Your task to perform on an android device: My friend Carlos and I are travelling from Bringham, New York to New Milton. Use the TrainPal app to find the train schedules for two adults travelling from Bringham to New Milton on November 17.
Image 1: 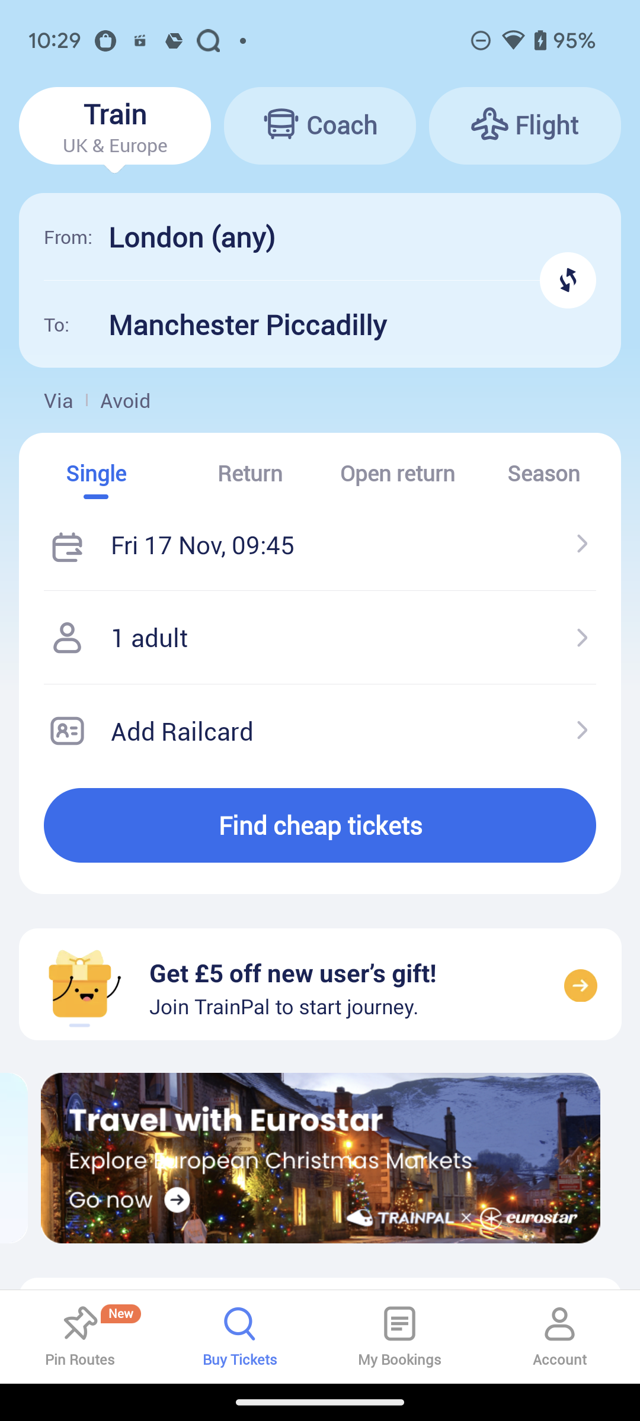
Click on From search bar
Step 1: click (318, 236)
Image 2: 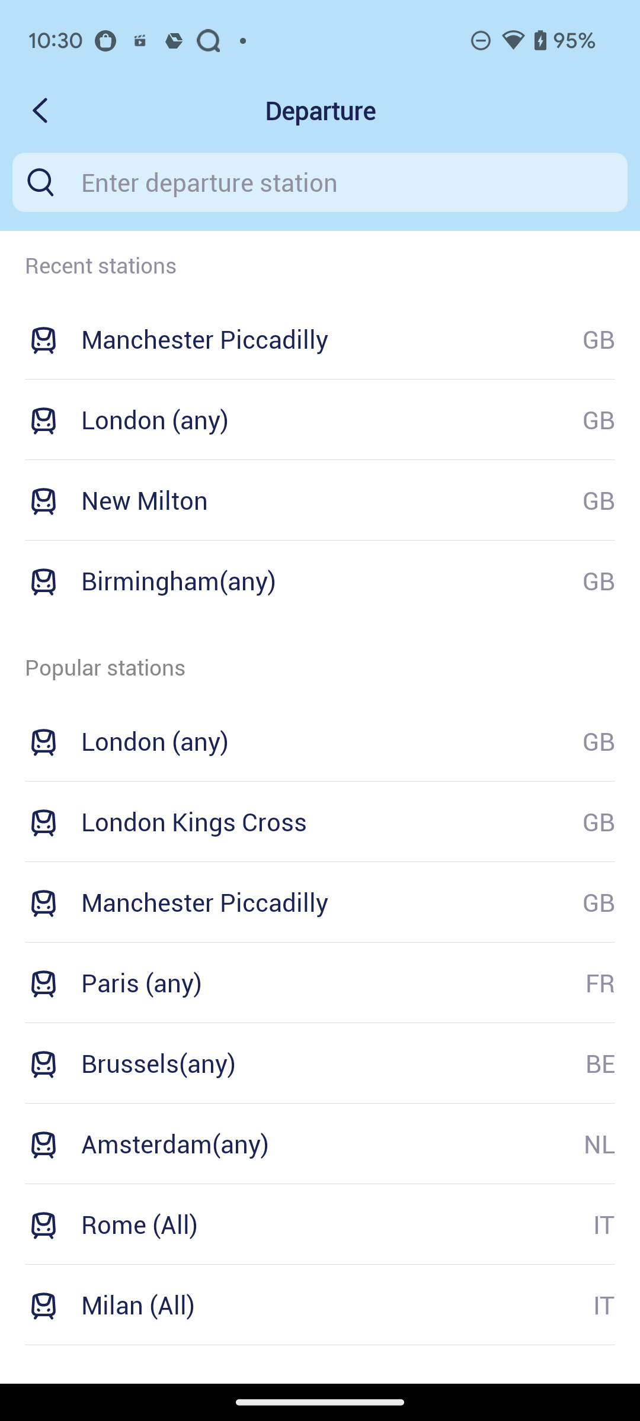
search for Bringham
Step 2: type "Bringham"
Image 3: 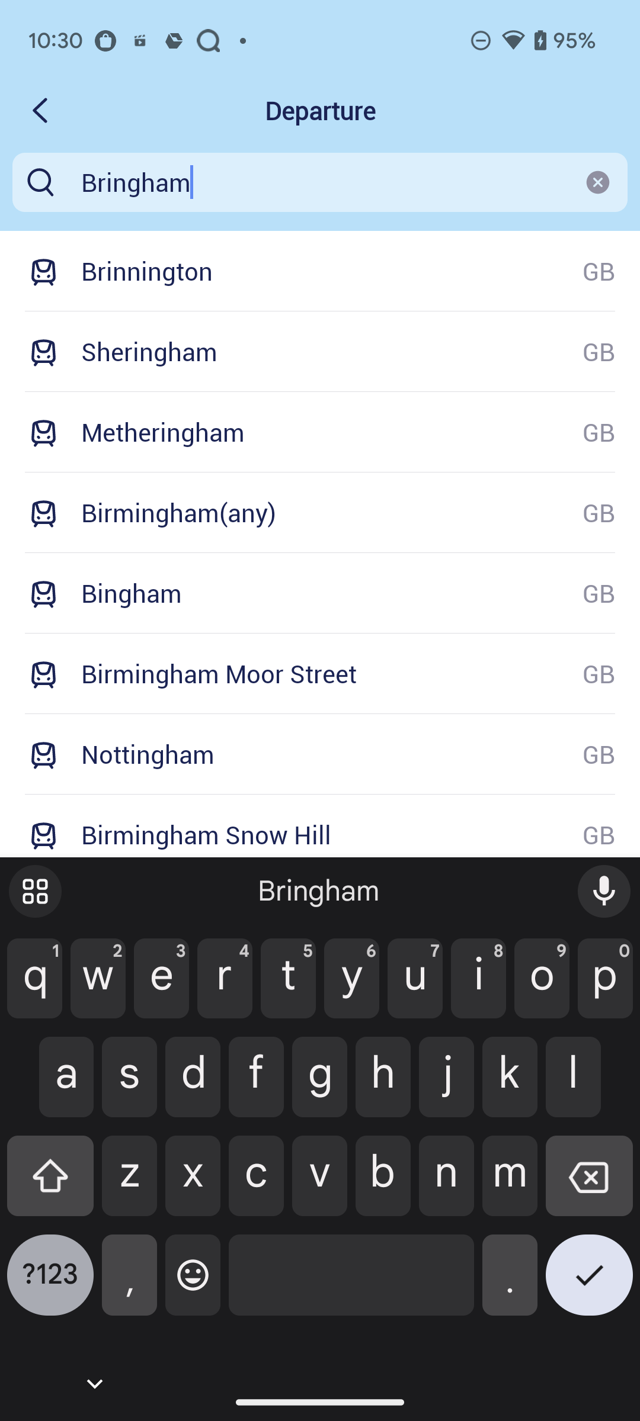
Click on Bringham(any) from search suggestions
Step 3: click (178, 512)
Image 4: 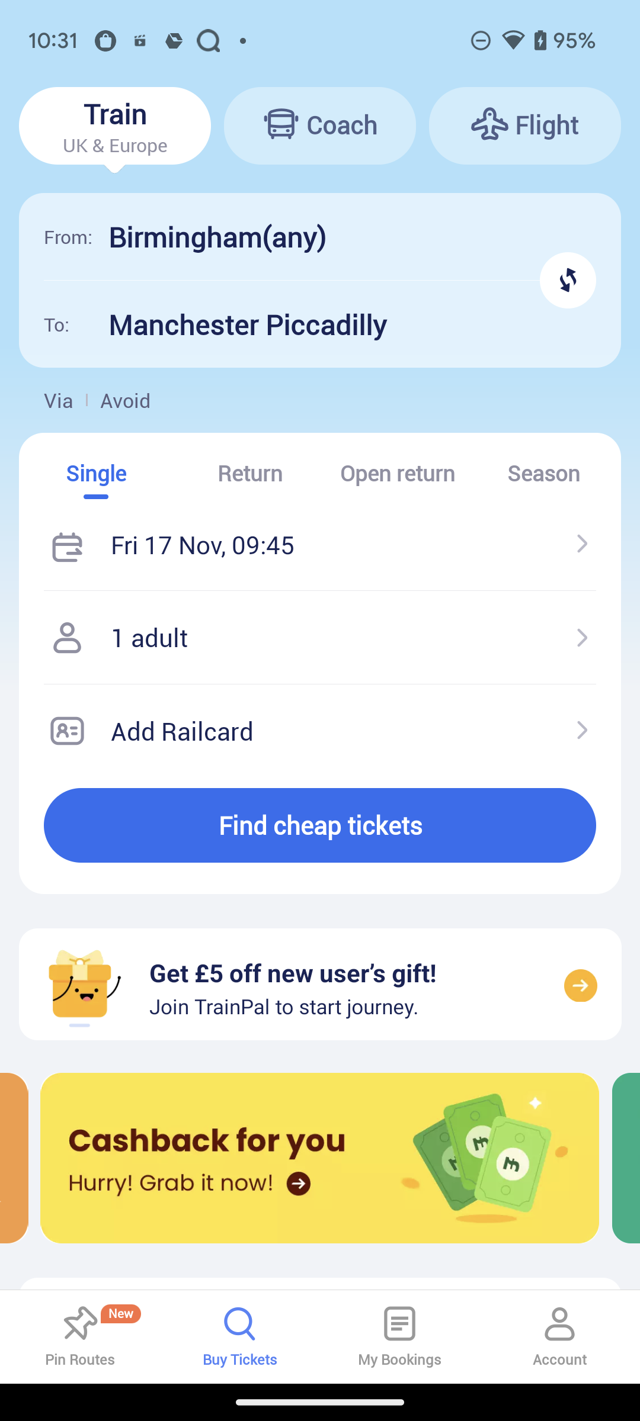
Click on the To search bar
Step 4: click (318, 324)
Image 5: 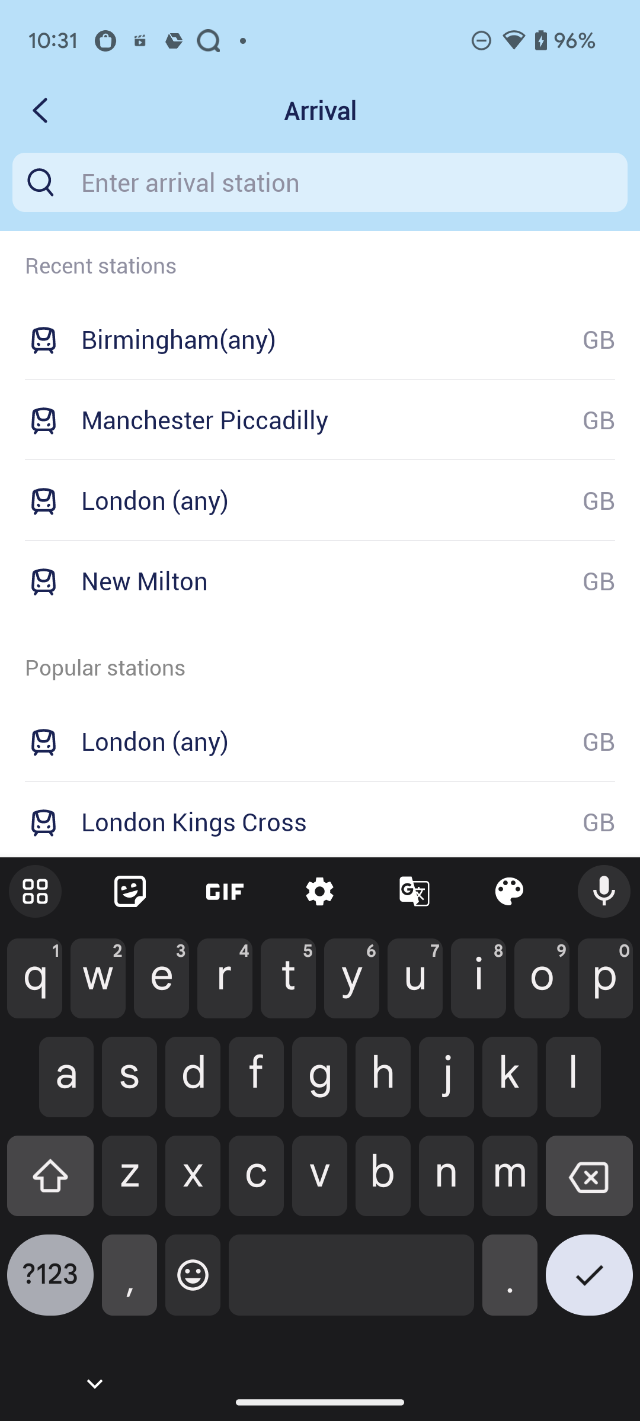
search for New Milton
Step 5: type "New Milton"
Image 6: 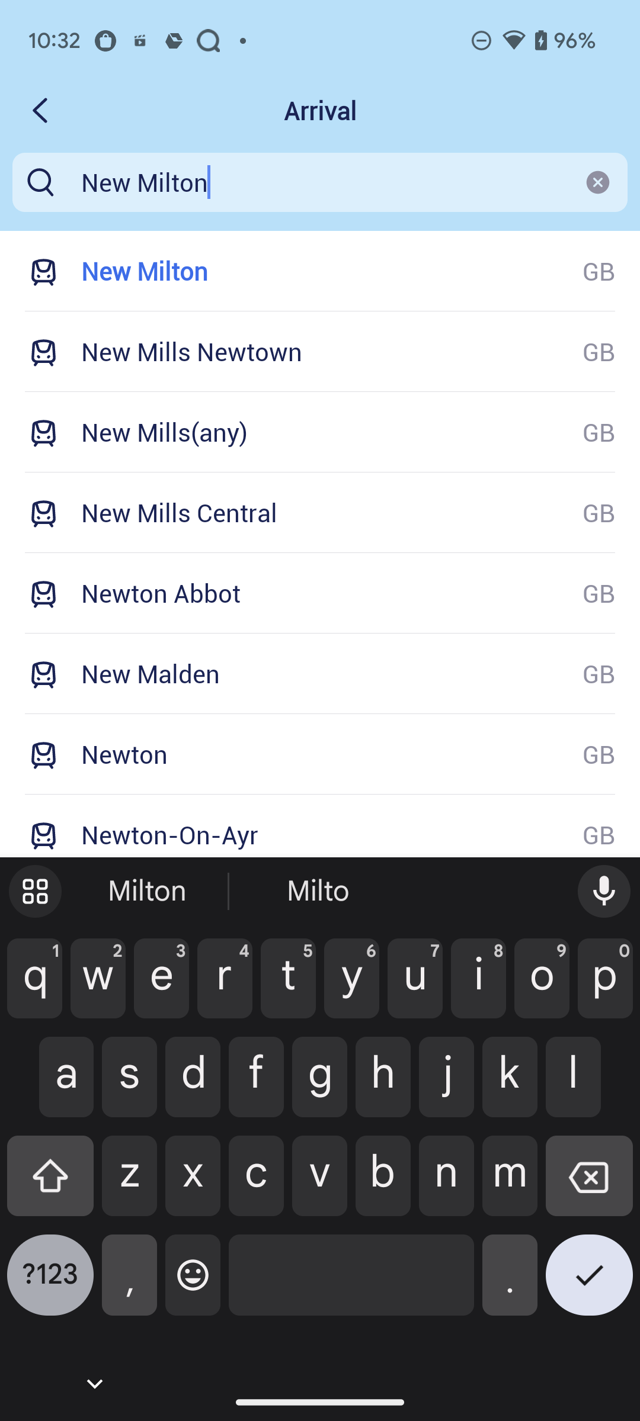
Click on the first search suggestion
Step 6: click (144, 271)
Image 7: 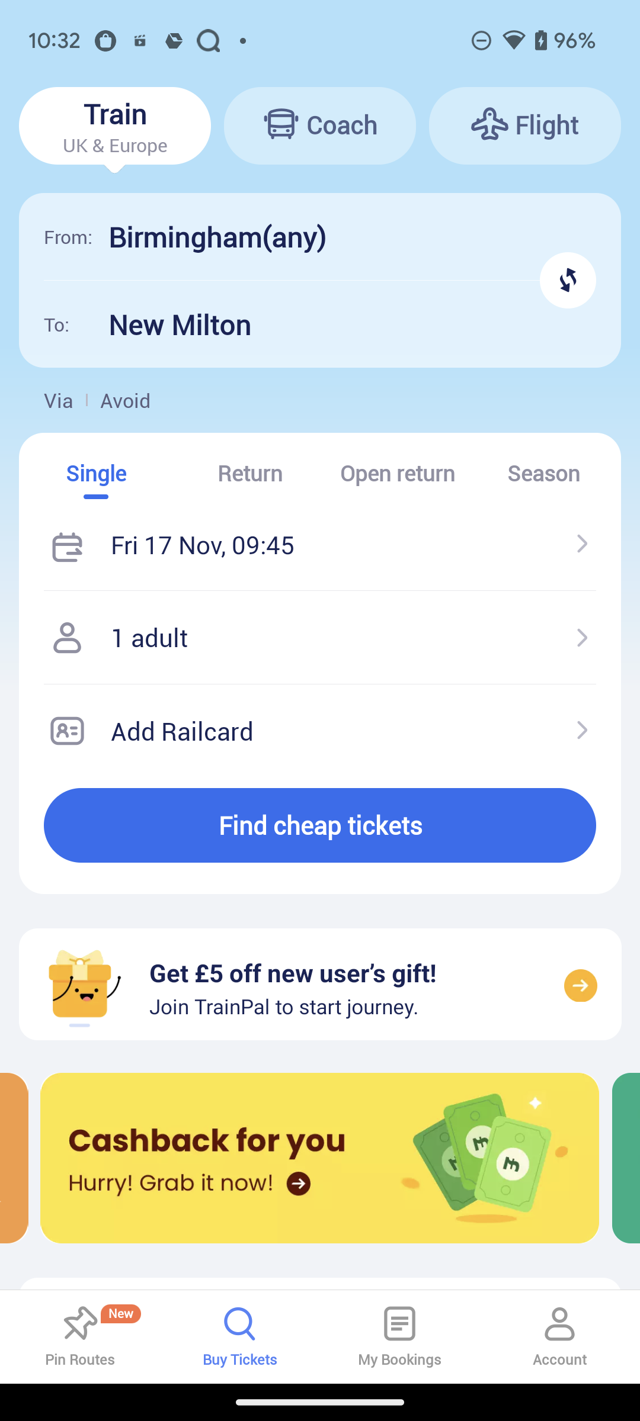
Click on the Passengers section
Step 7: click (149, 637)
Image 9: 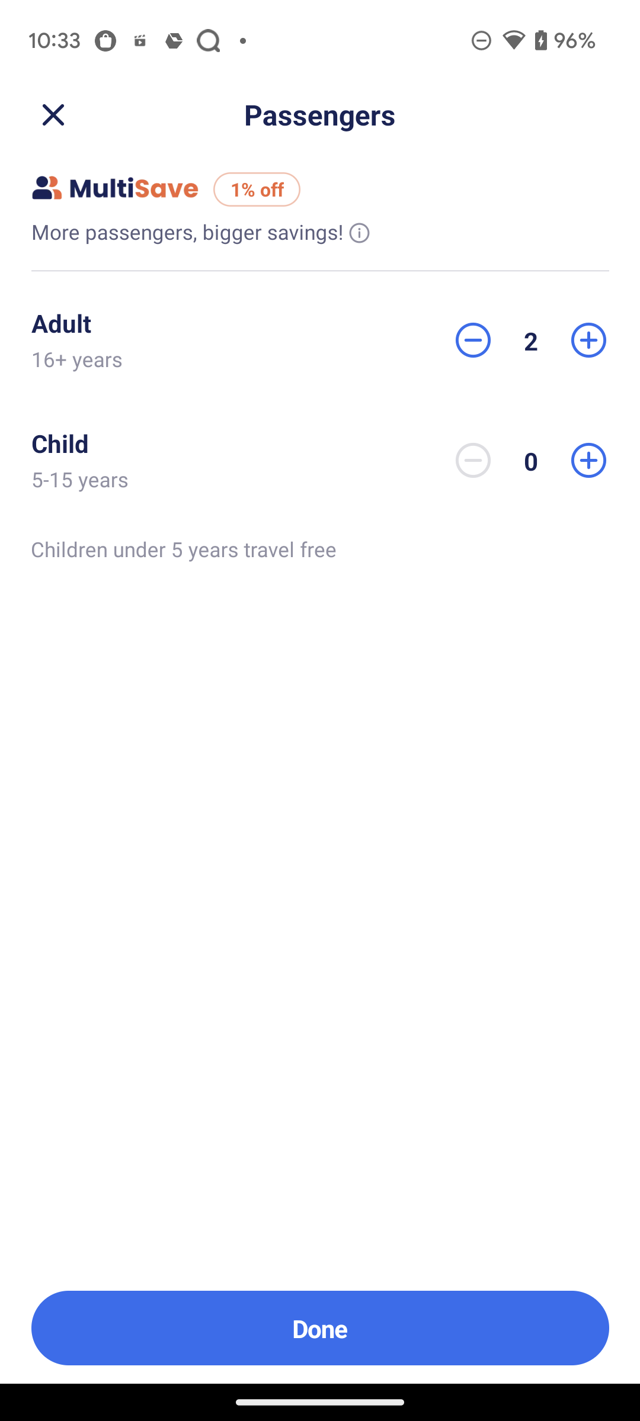
Click on the Done button at the bottom of the screen
Step 9: click (320, 1328)
Image 10: 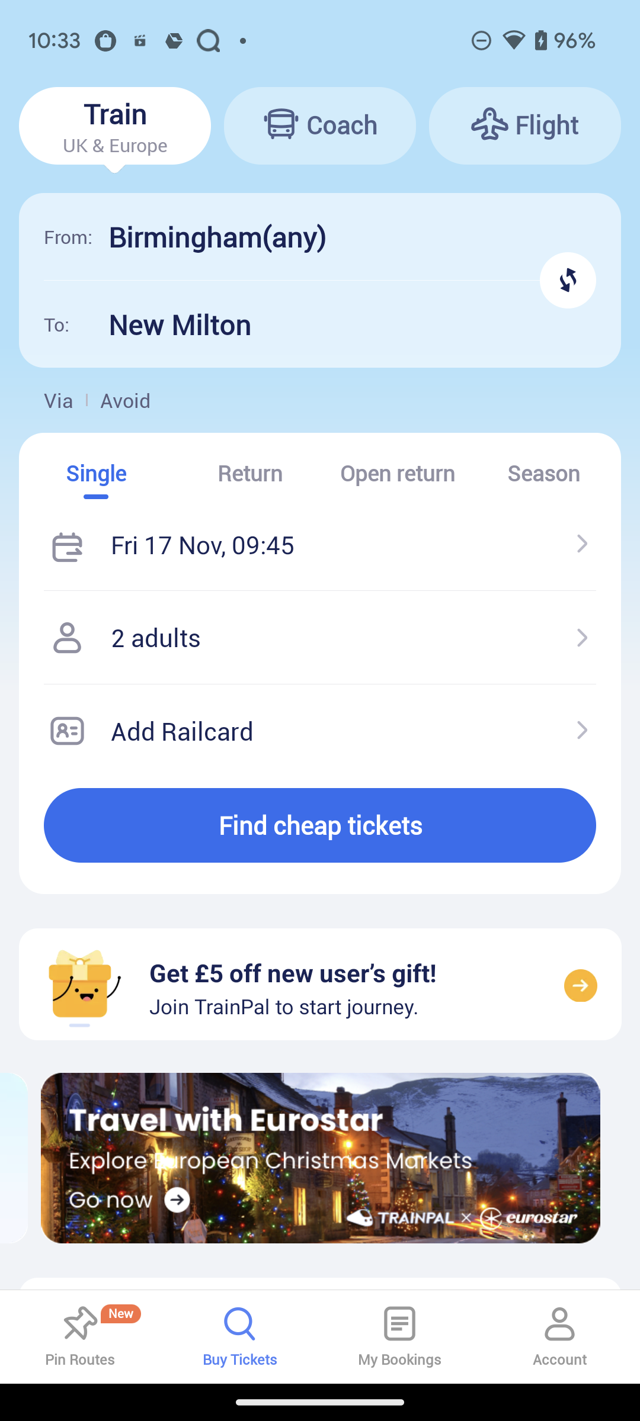
Click on Find cheap Tickets
Step 10: click (320, 825)